Your task to perform on an android device: I'm having problems with tracking accuracy and glitches and would like to get help with app support.
Image 0: 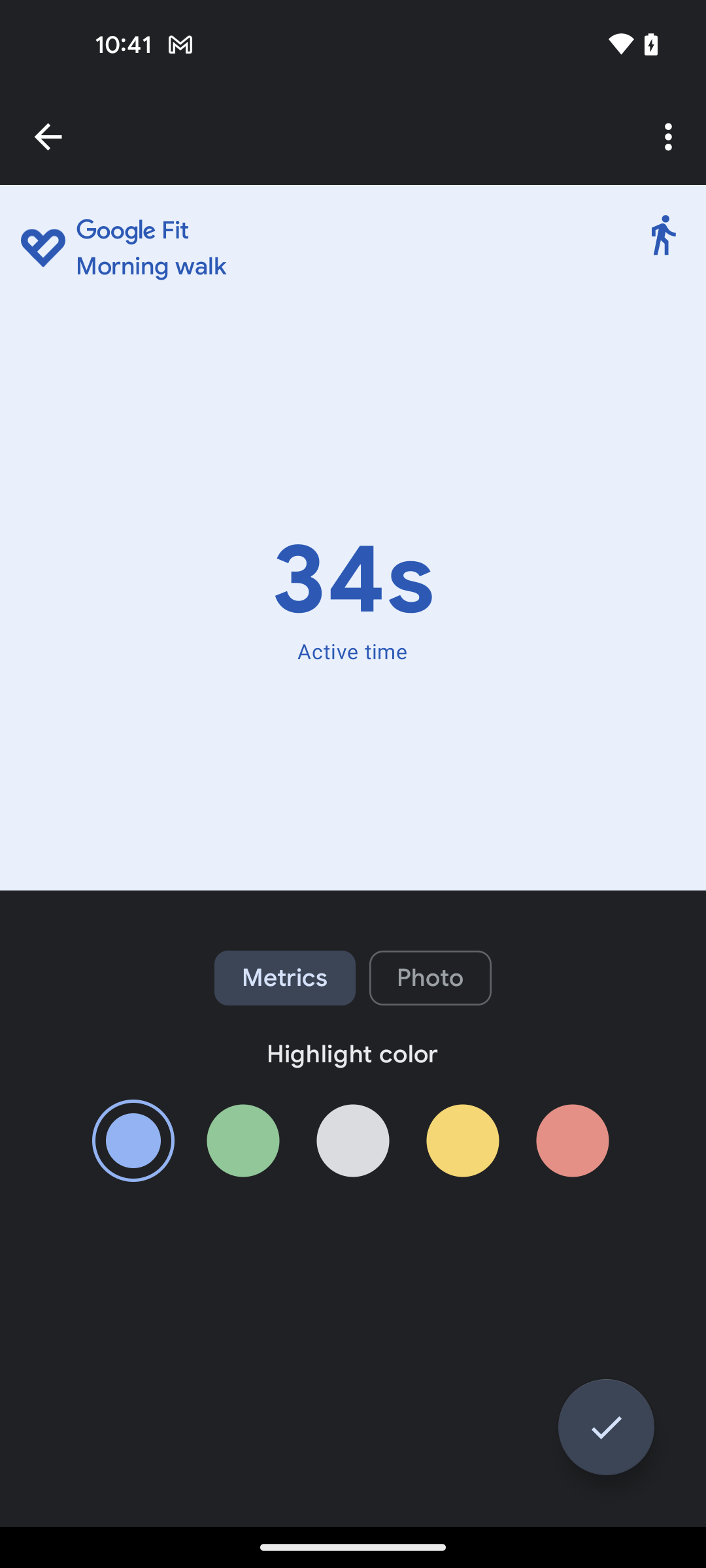
go back
Step 0: press back button
Image 1: 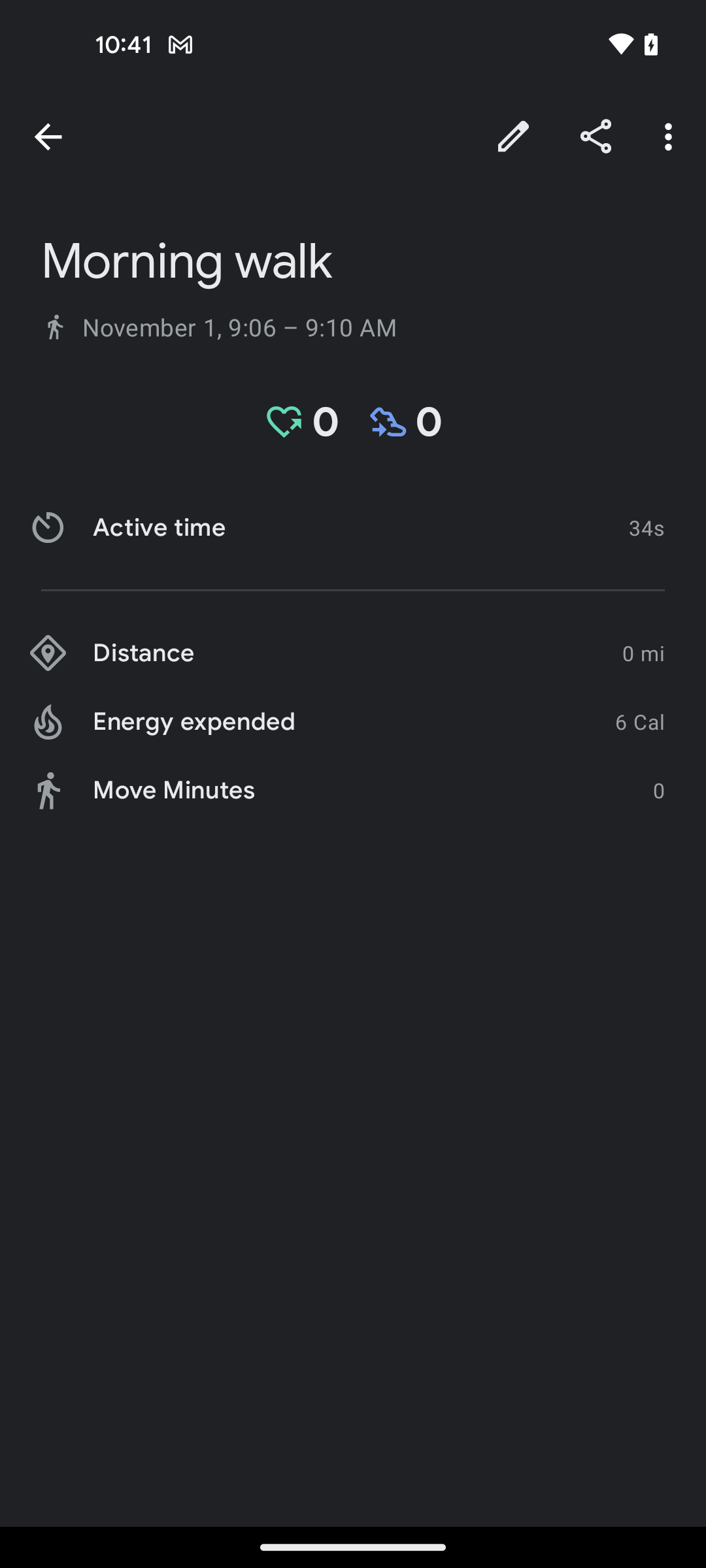
go back again
Step 1: press back button
Image 2: 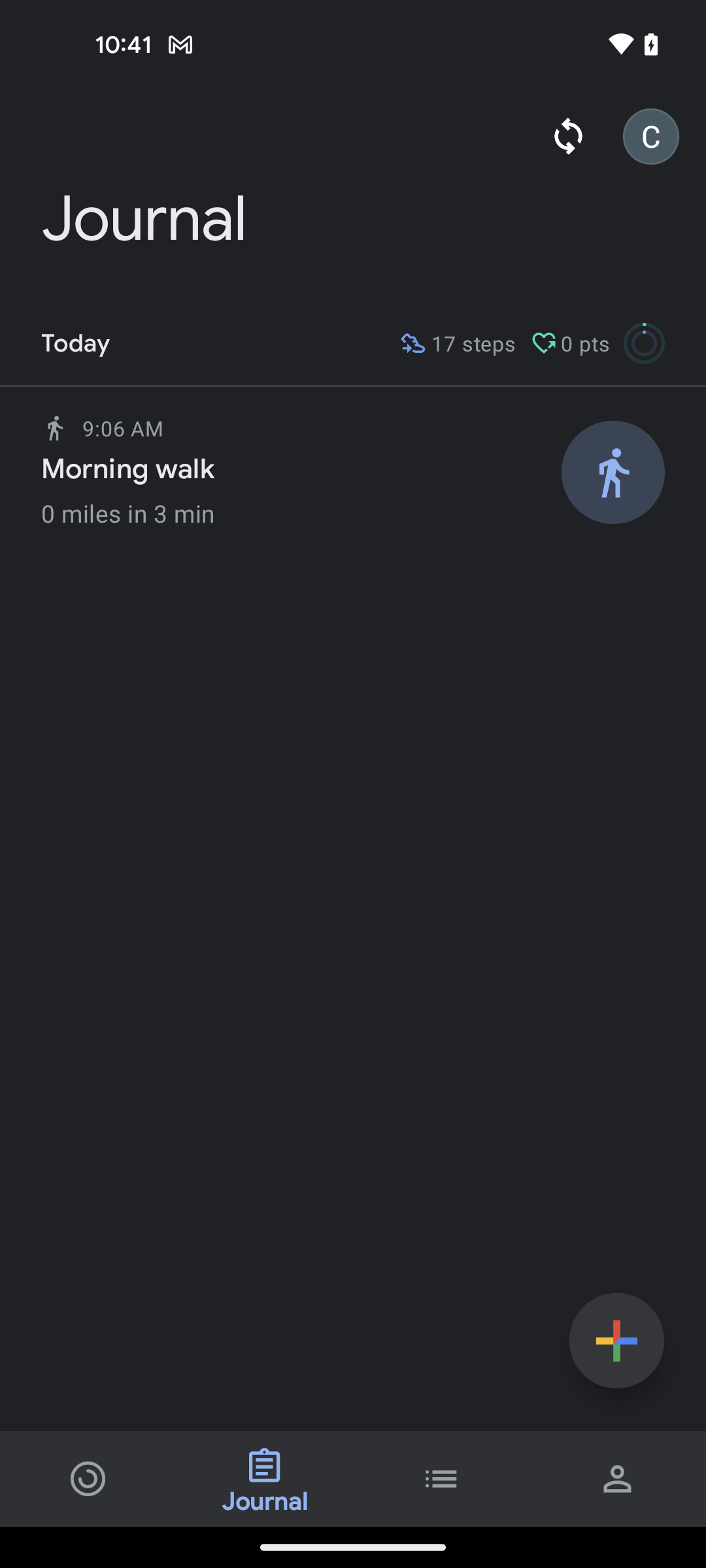
click on the profile icon
Step 2: click (618, 1478)
Image 3: 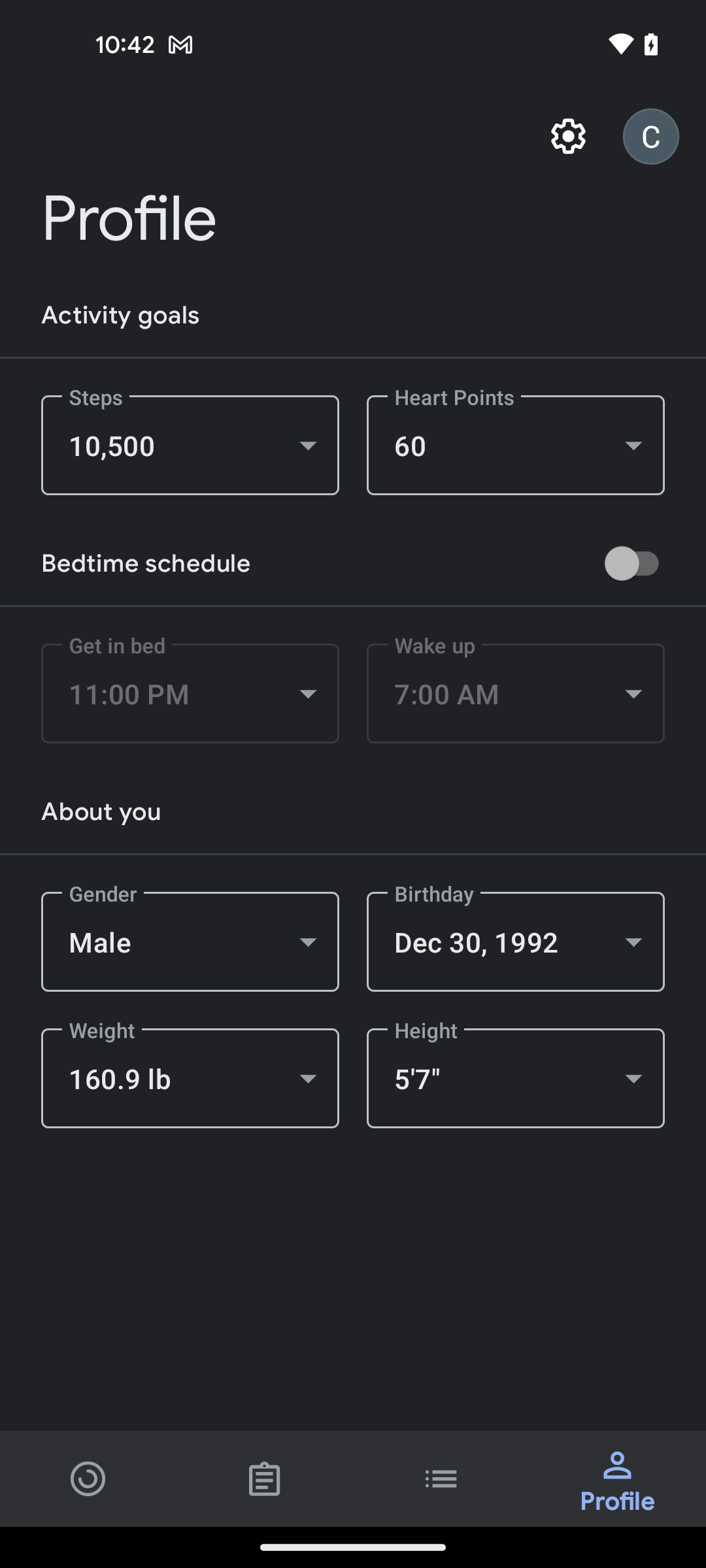
click on the setting icon
Step 3: click (568, 137)
Image 5: 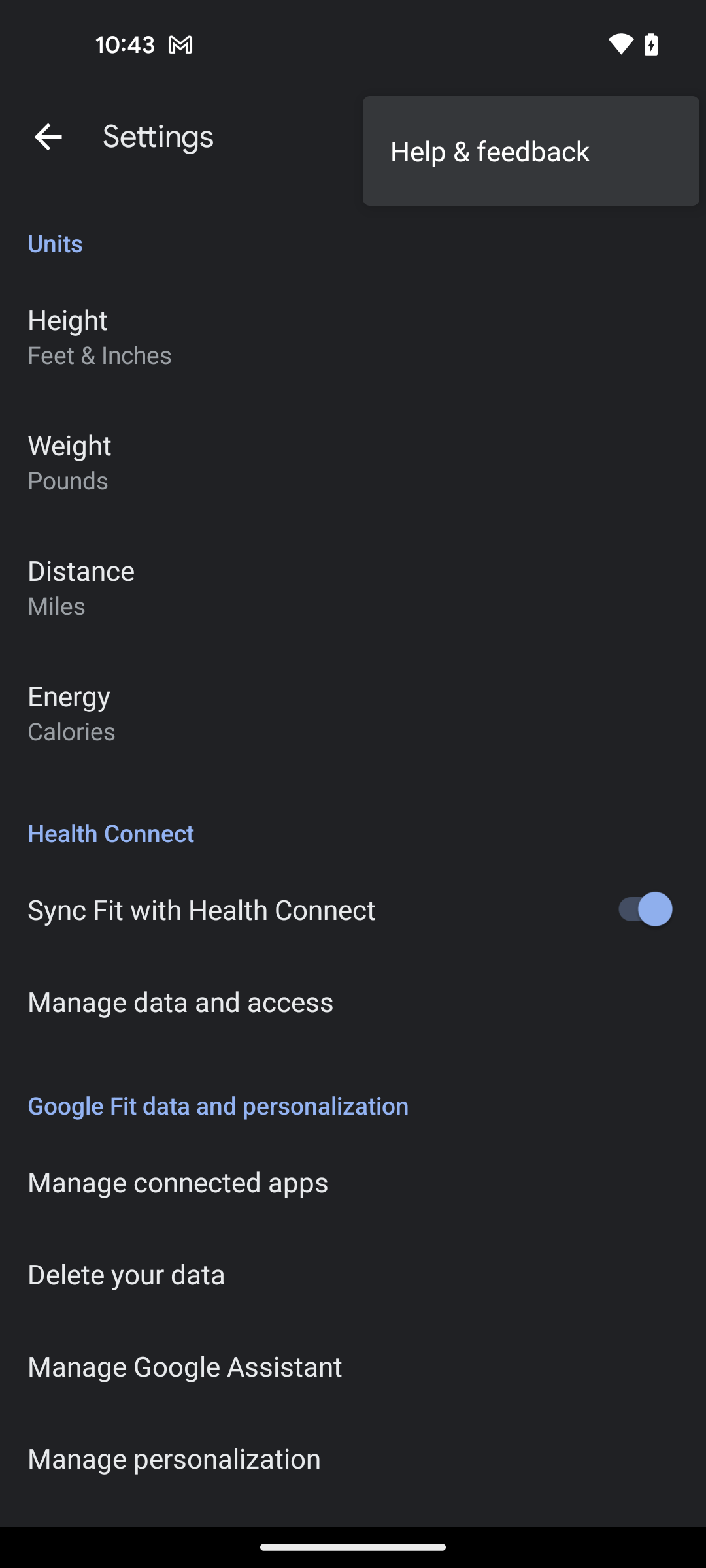
click on the Help & feedback option
Step 5: click (531, 150)
Image 6: 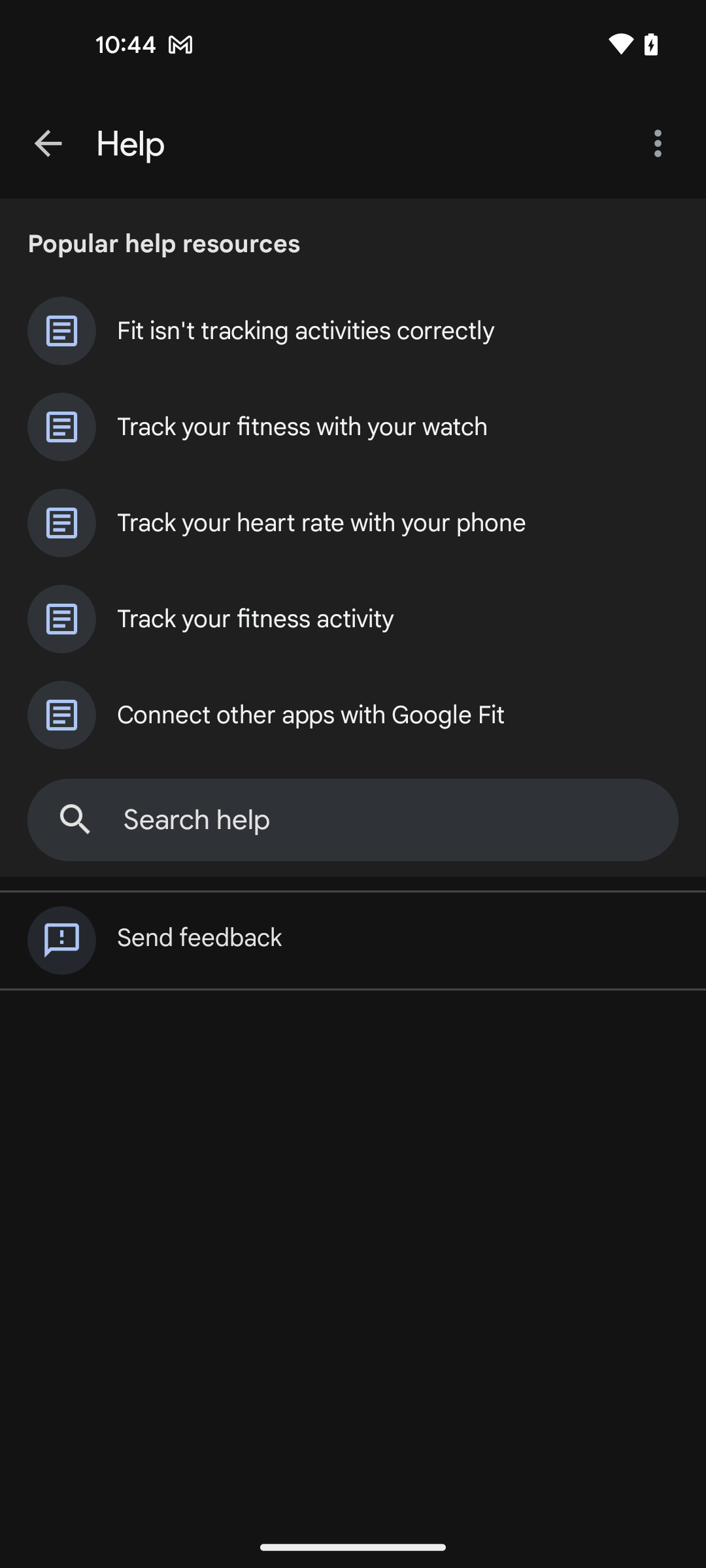
click on the first option
Step 6: click (306, 331)